Your task to perform on an android device: I want to change my bicycle route from home to Museum Gouda which includes the nearby Club Animo Coffeeshop on the google maps app.
Image 0: 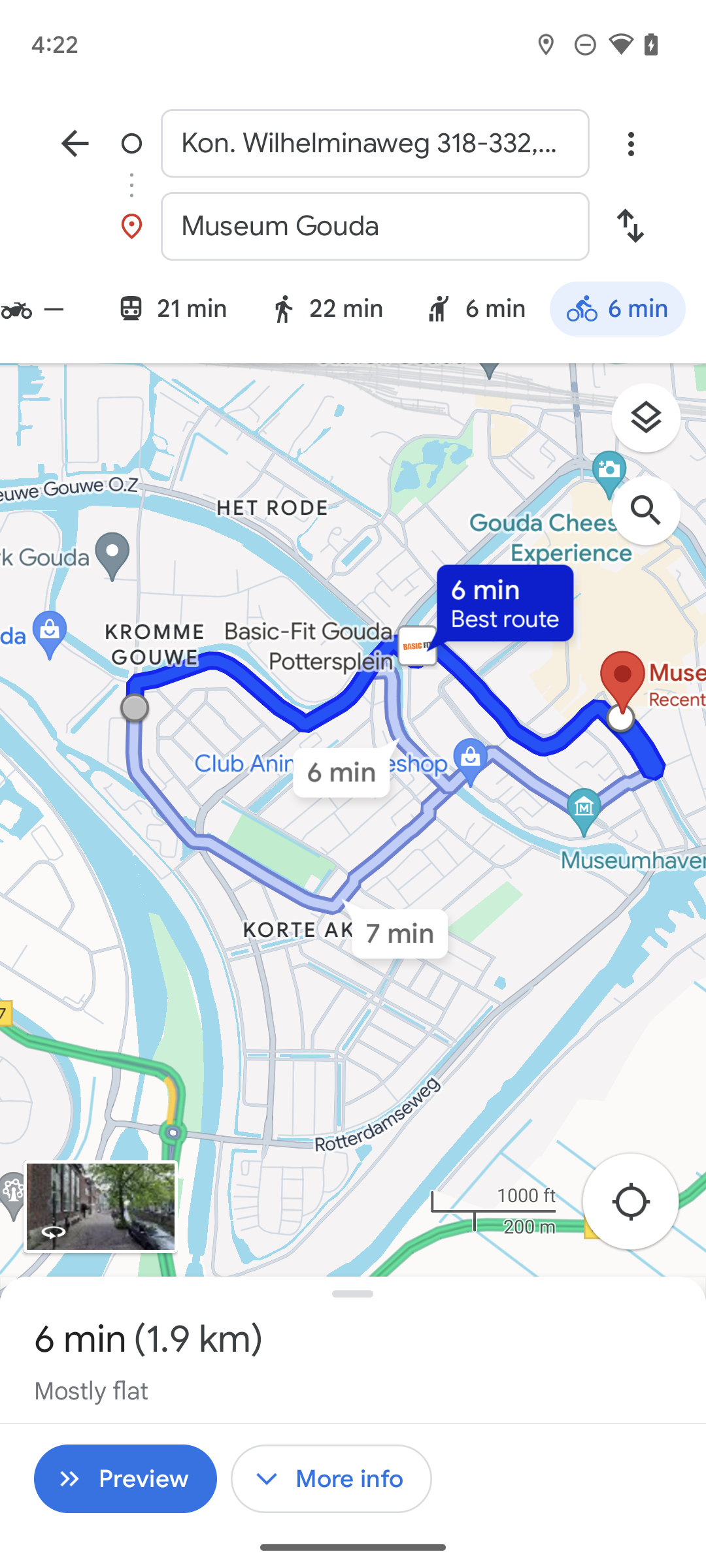
Click on the light blue route nearby Club Animo Coffeshop.
Step 0: click (492, 756)